Your task to perform on an android device: I have to travel to Bruges for work-related reasons. Find a train leaving Brussels to Bruges on November 30 after 12:00 PM by using the Rail Europe app.
Image 0: 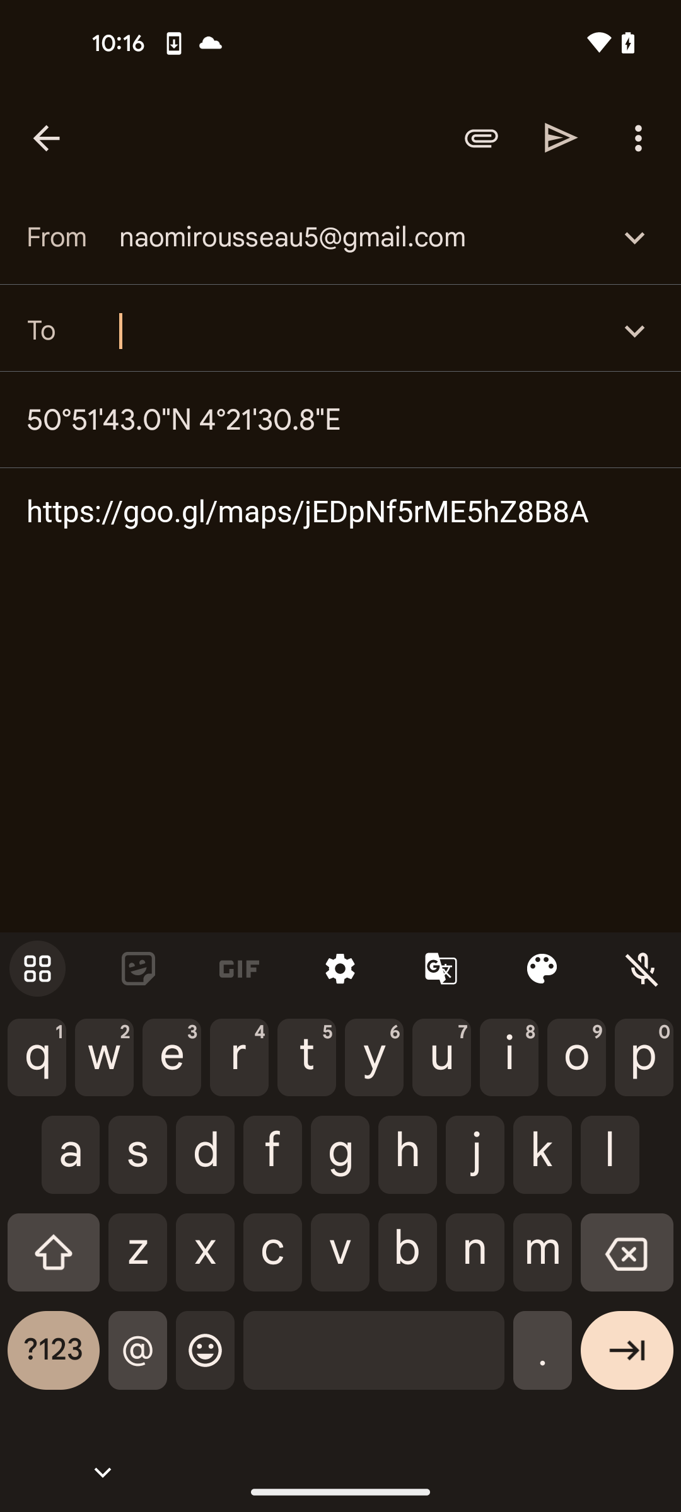
Open the rail europe app
Step 0: open app "Rail Europe"
Image 1: 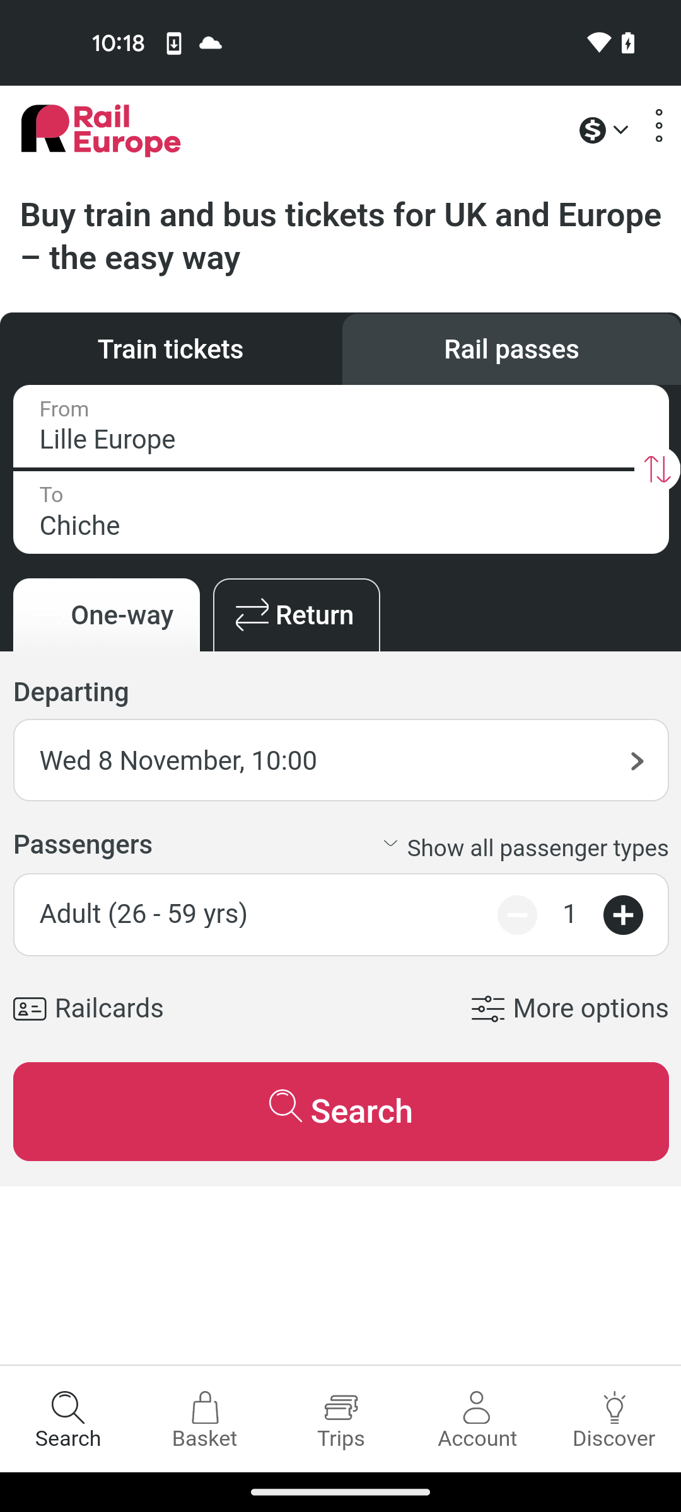
Tap on the departure search bar
Step 1: click (340, 426)
Image 2: 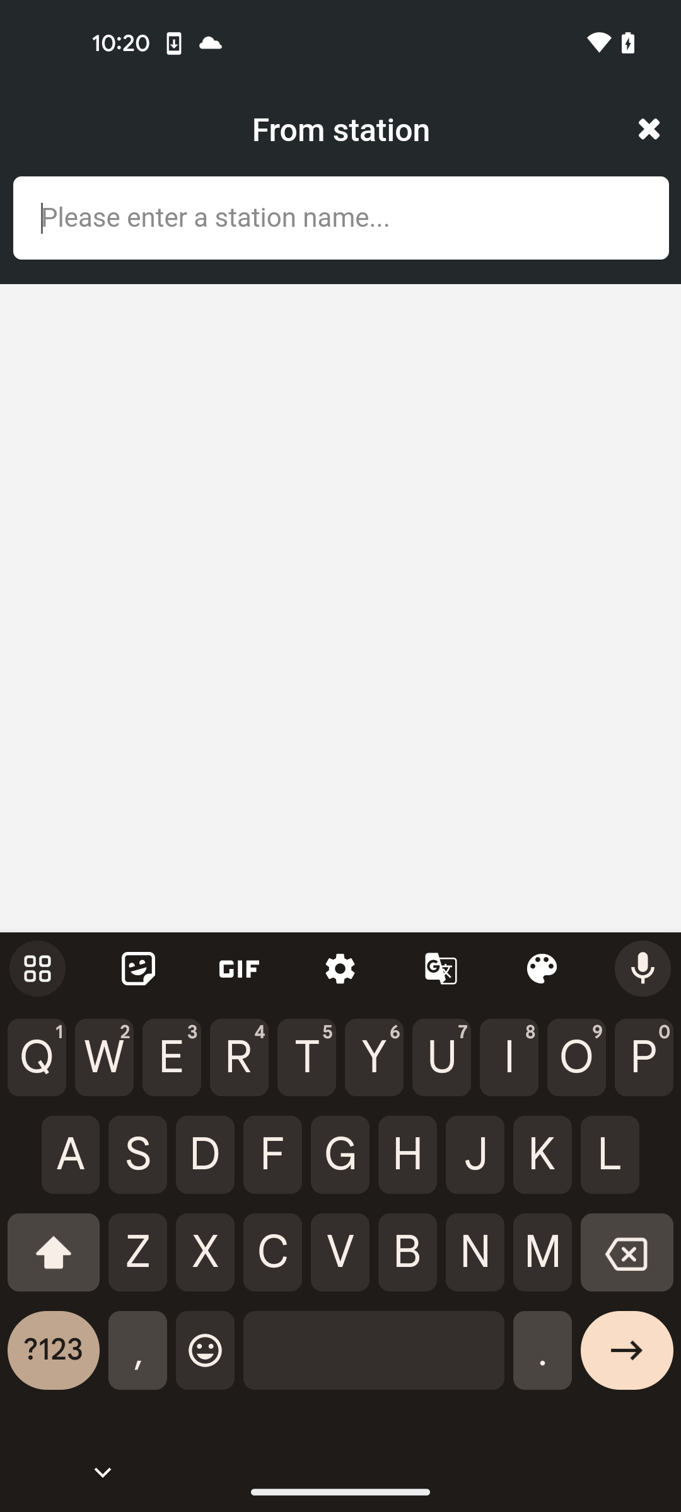
Search the station to brussels central
Step 2: type "brussels central"
Image 3: 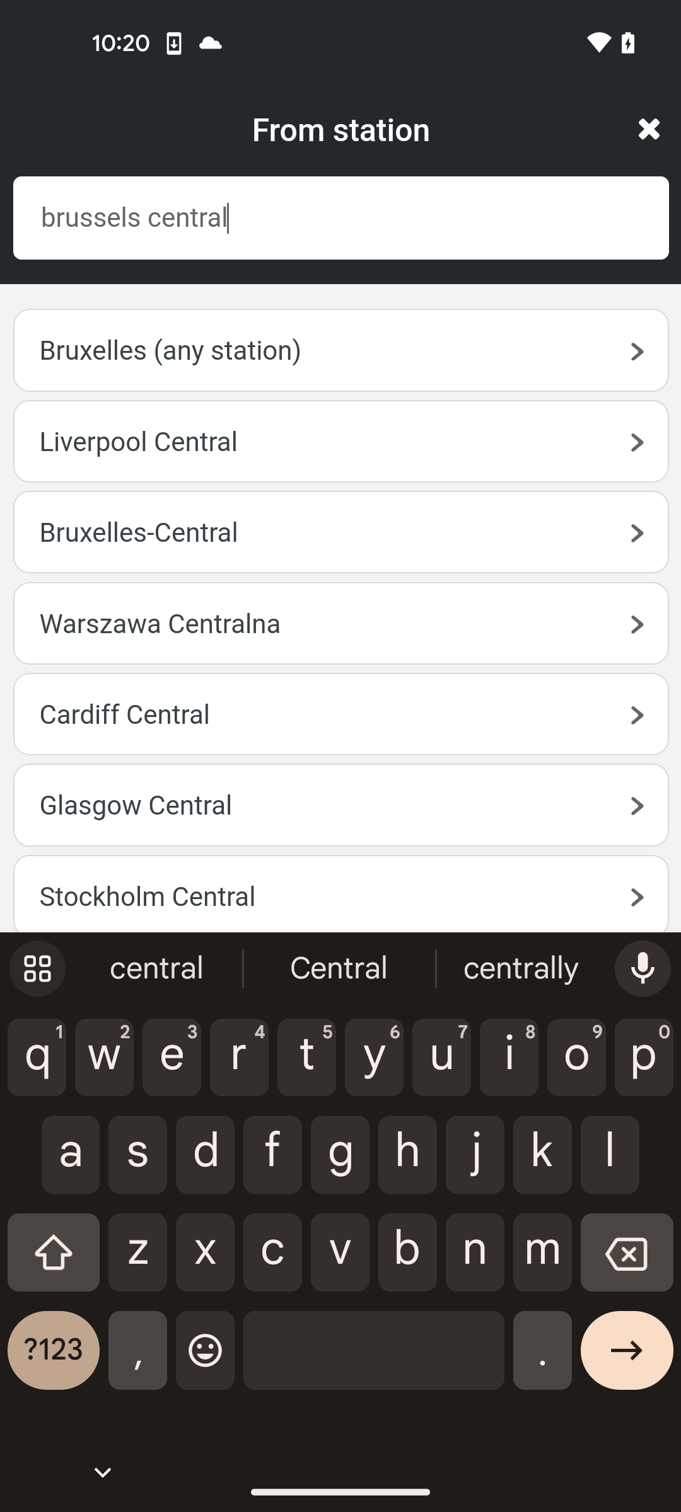
Select the third search result
Step 3: click (340, 512)
Image 5: 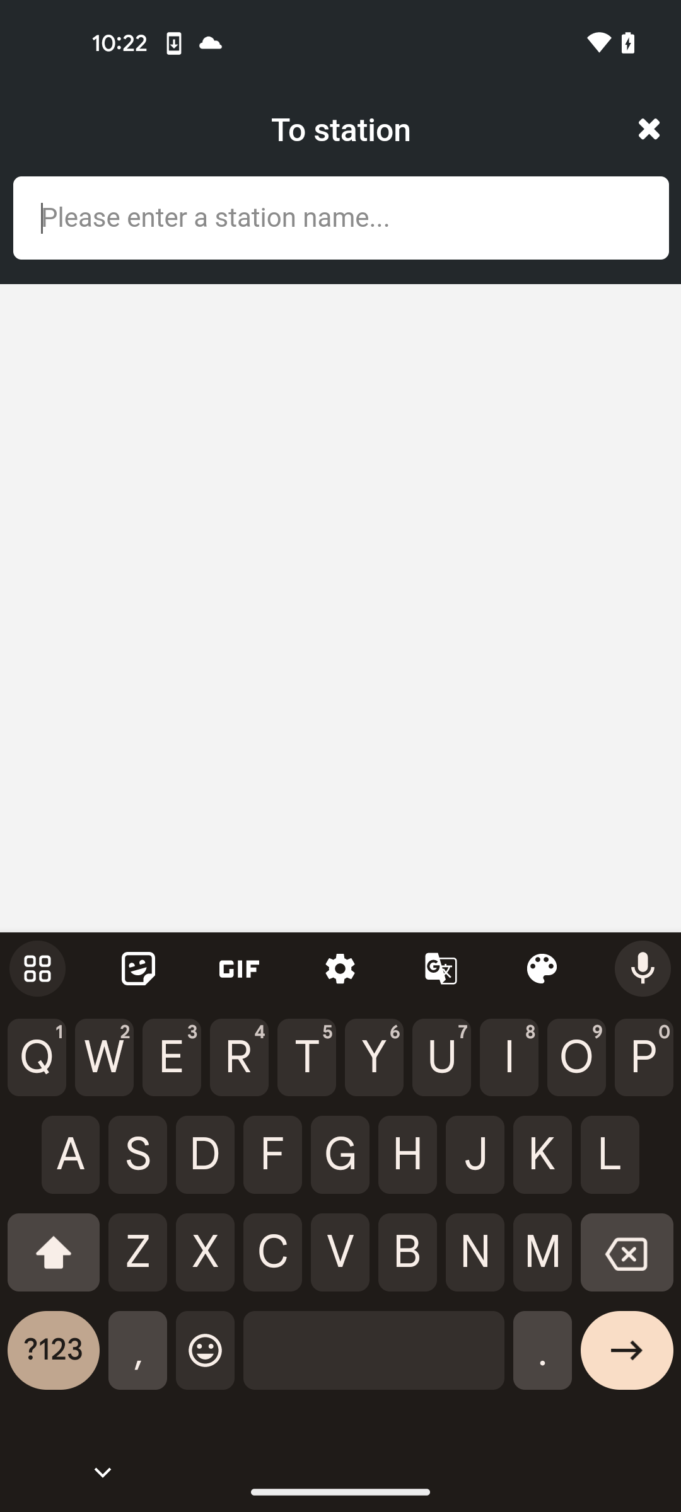
Search the destination to bruges
Step 5: type "Bruges"
Image 6: 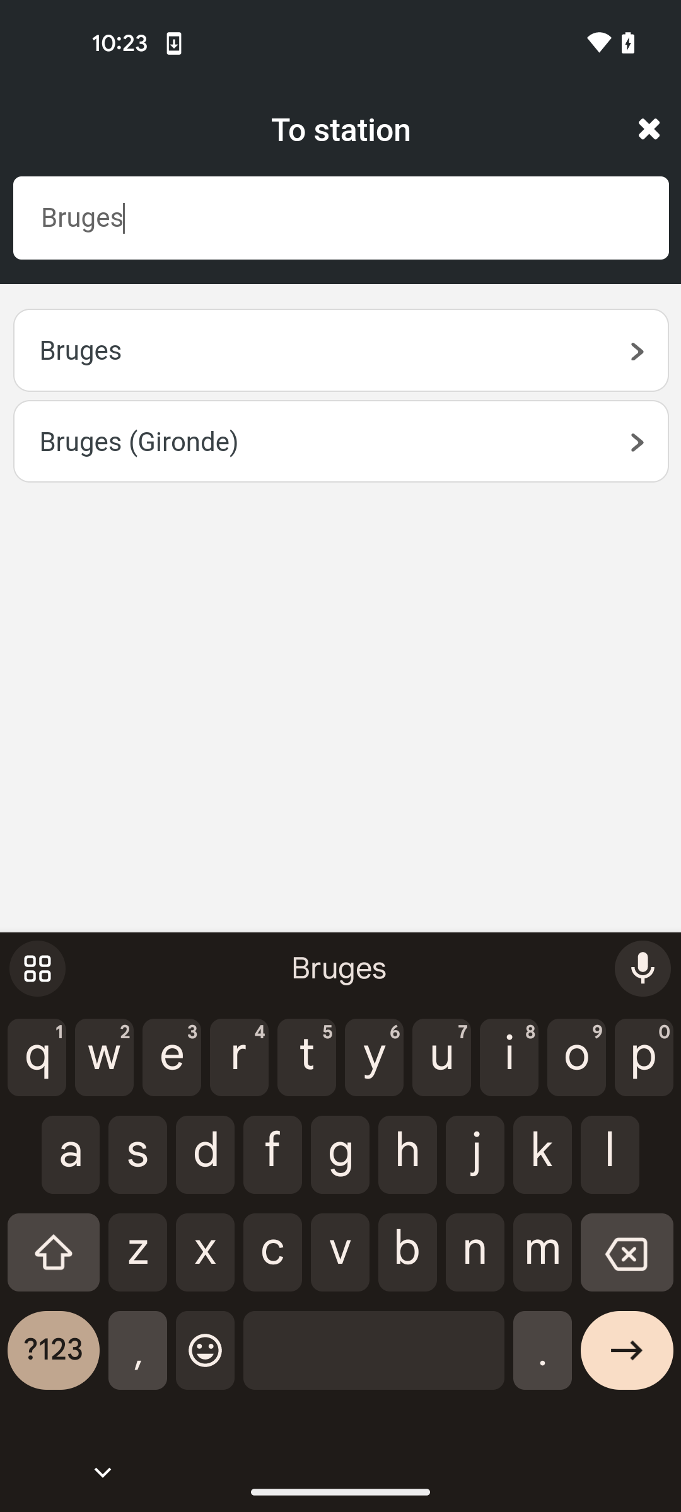
Select the first search result
Step 6: click (171, 348)
Image 7: 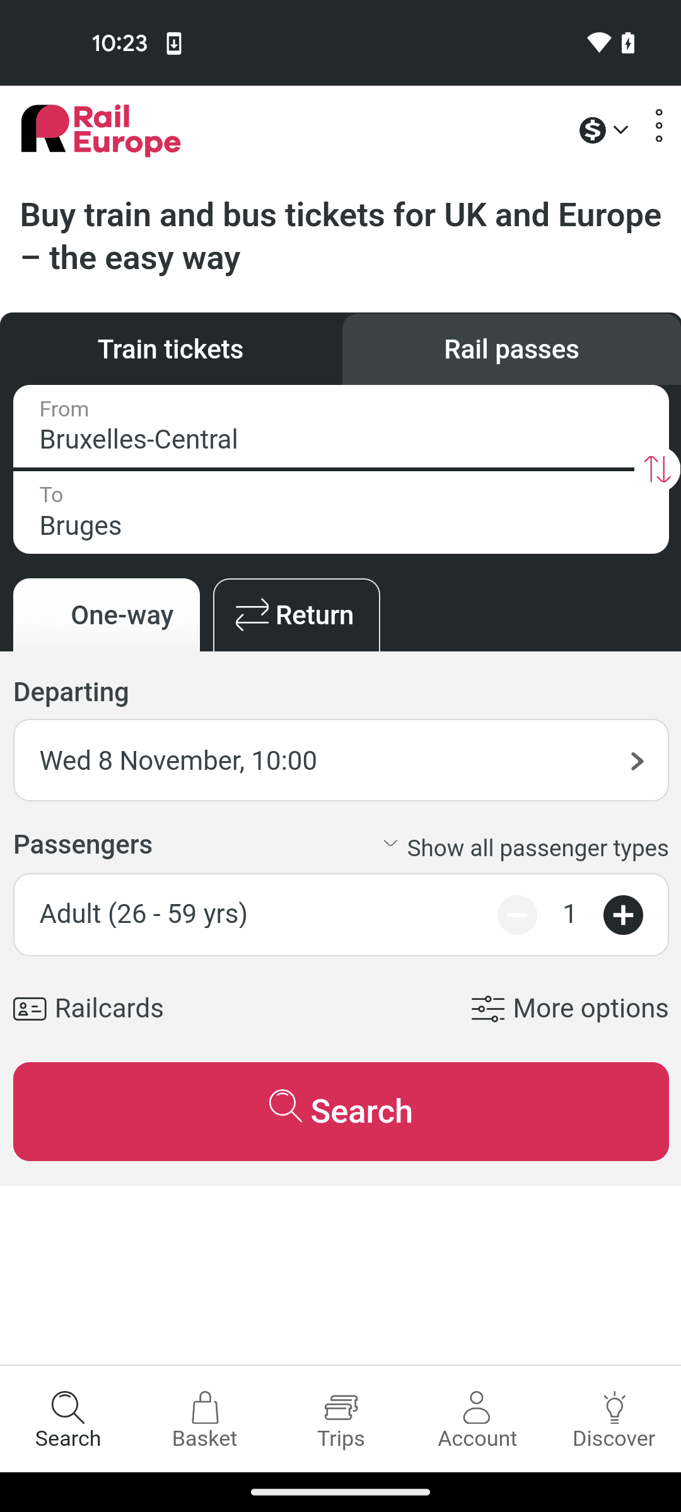
Tap on the departure date
Step 7: click (341, 760)
Image 8: 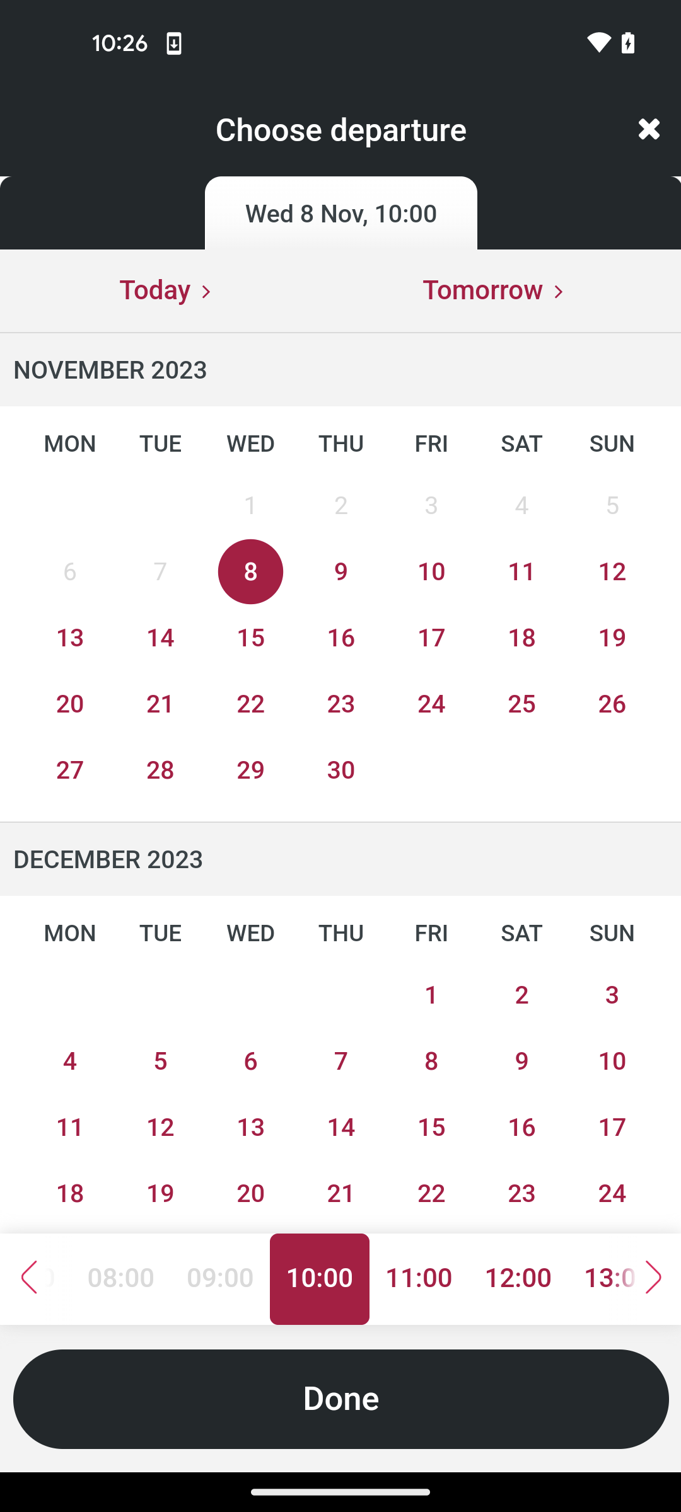
Select the departure date to 30 November
Step 8: click (340, 770)
Image 9: 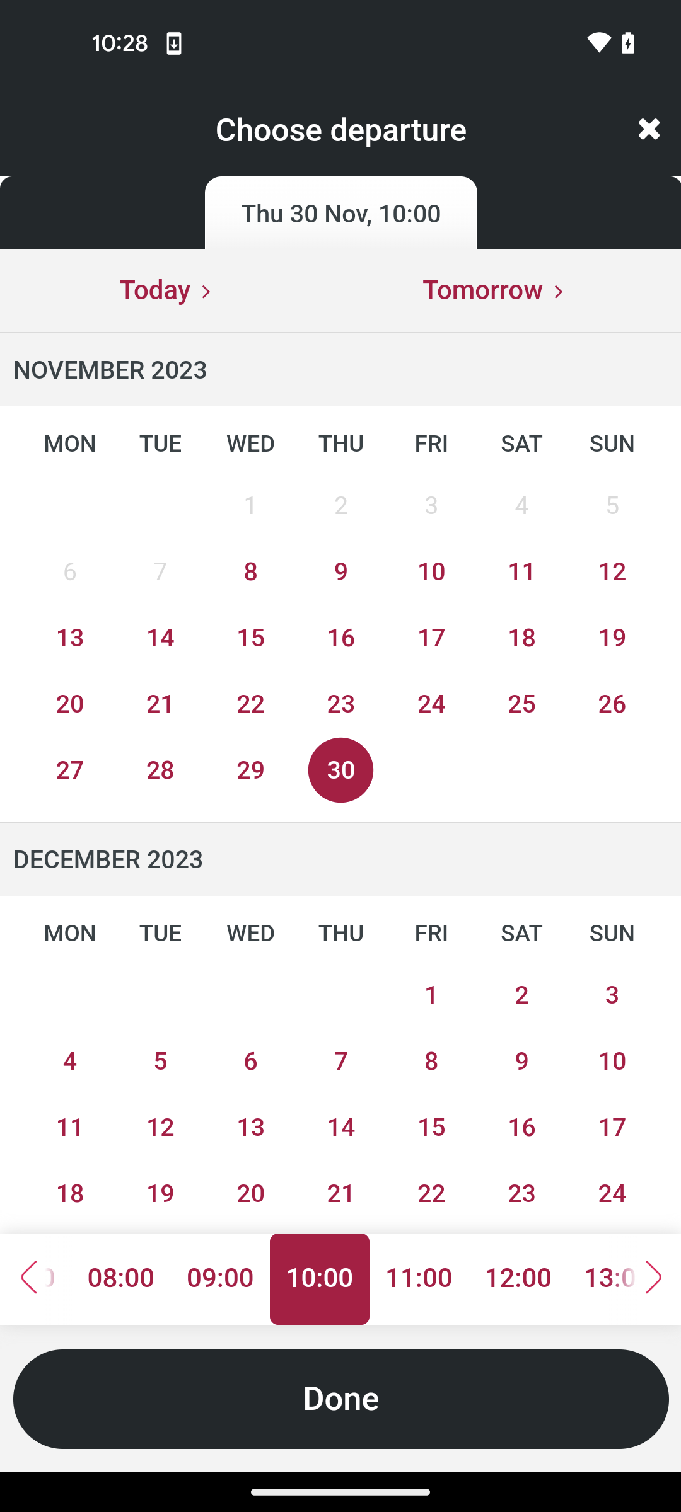
Select the departure time to 12:00 pm
Step 9: click (521, 1259)
Image 10: 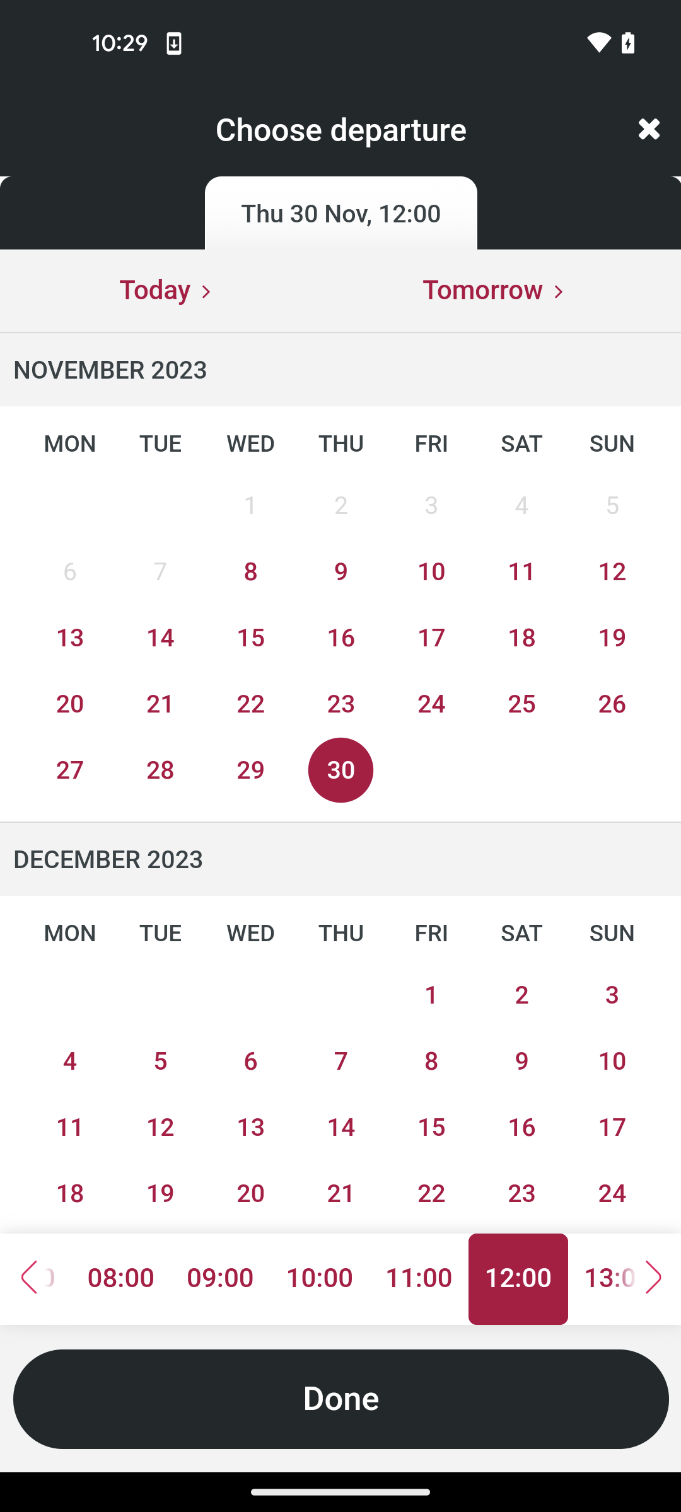
Tap on the done button
Step 10: click (340, 1417)
Image 12: 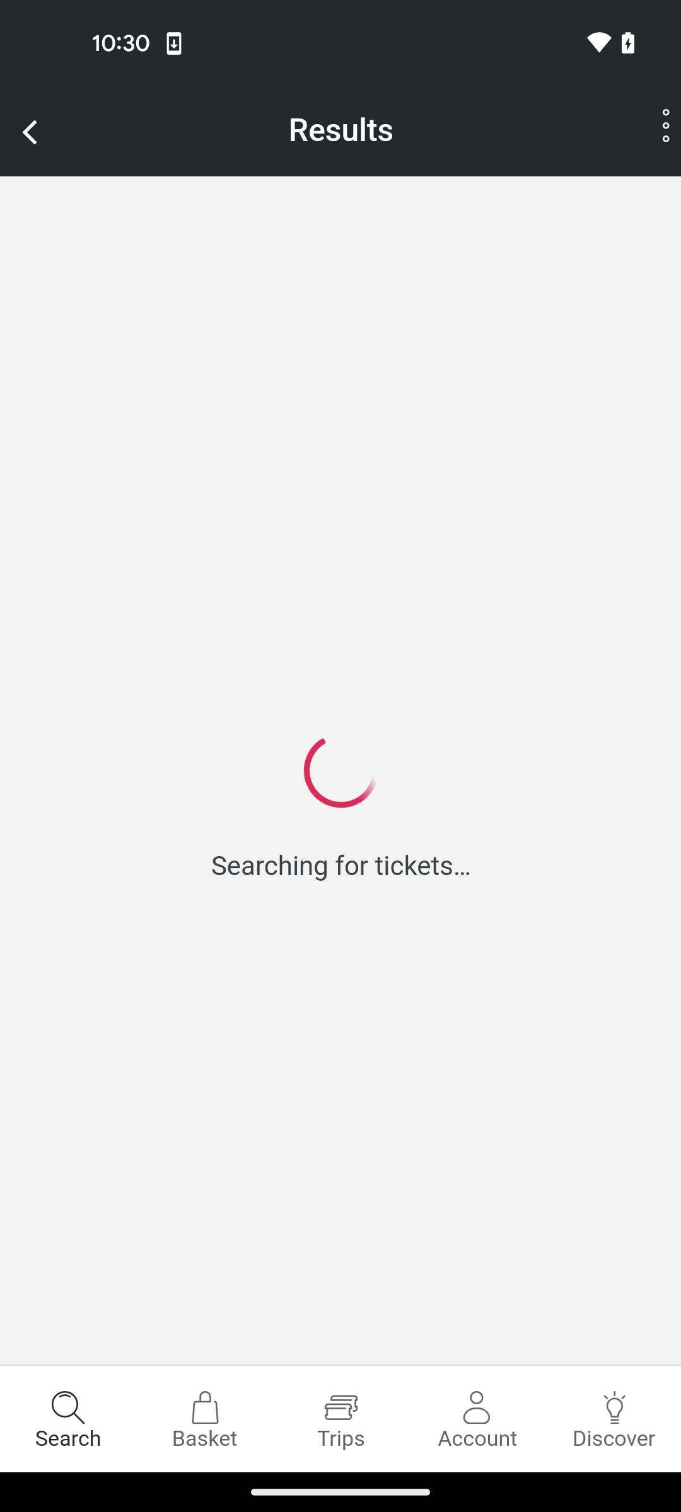
Tap on the search button
Step 12: wait